Your task to perform on an android device: To fix my window hinges, I want to search for a hammer drill machine on the DHgate app. 
Image 0: 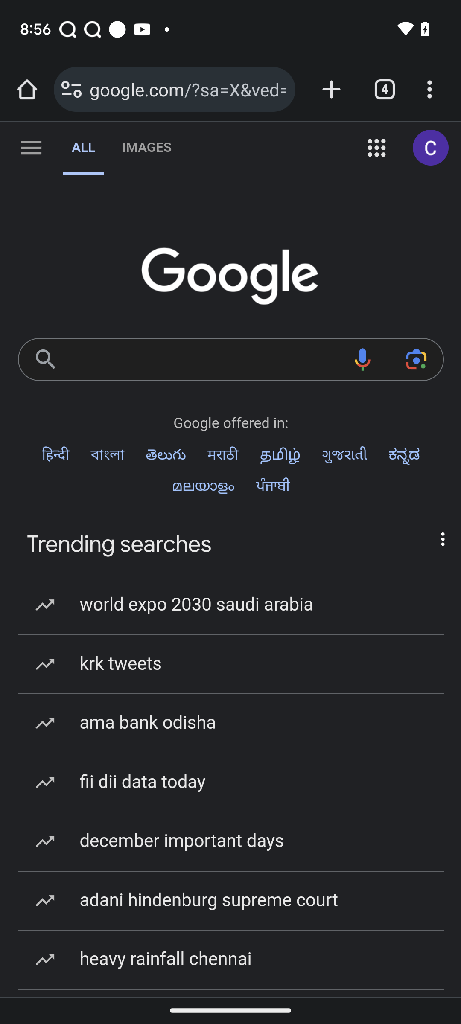
Open Dhgate app
Step 0: open app "DHgate"
Image 1: 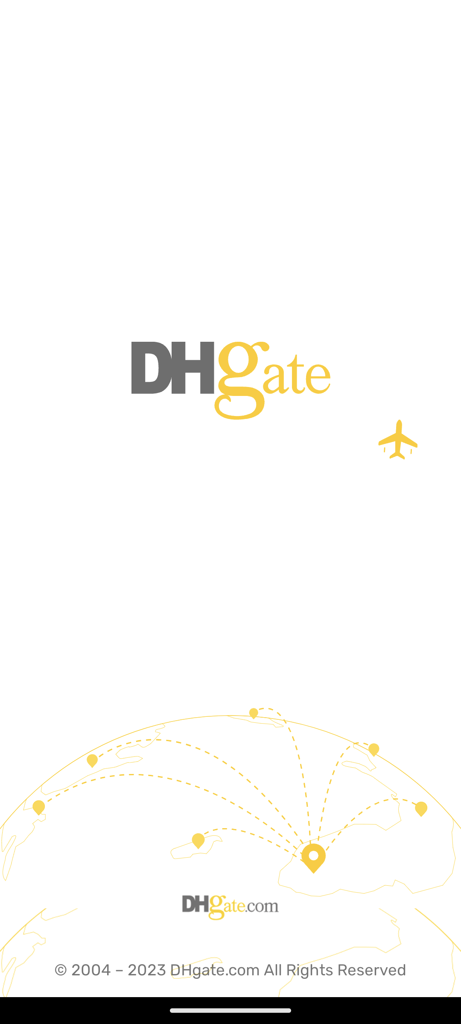
Open Dhgate app
Step 1: wait
Image 2: 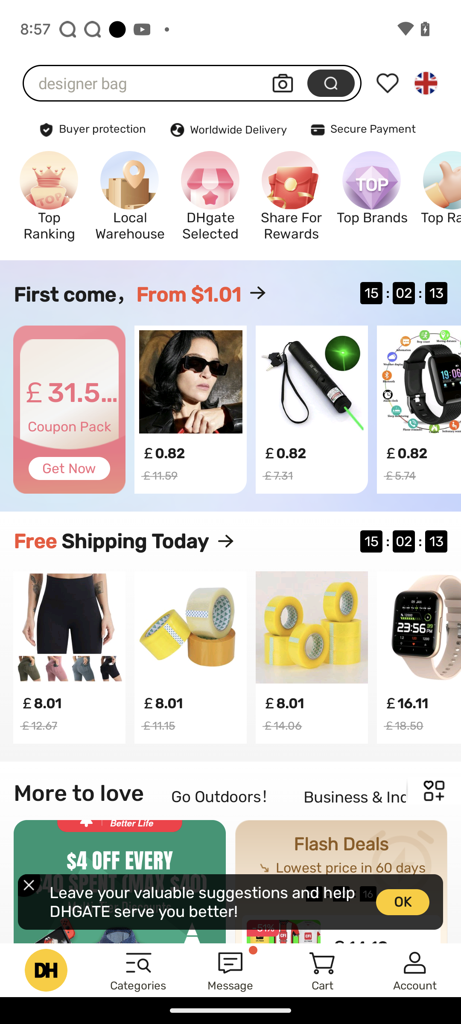
Click on the search bar at the top of the screen
Step 2: click (147, 83)
Image 3: 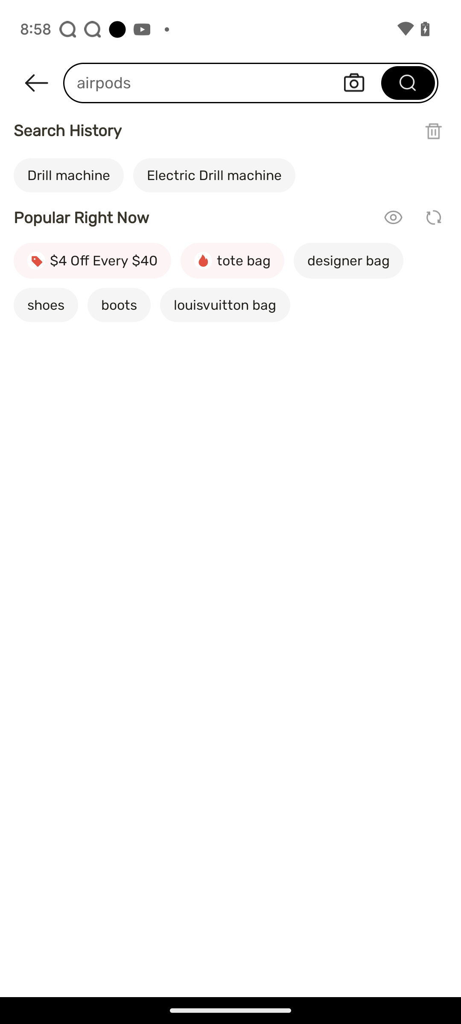
Enter text as hammer drill machine
Step 3: type "Hammer drill machine"
Image 4: 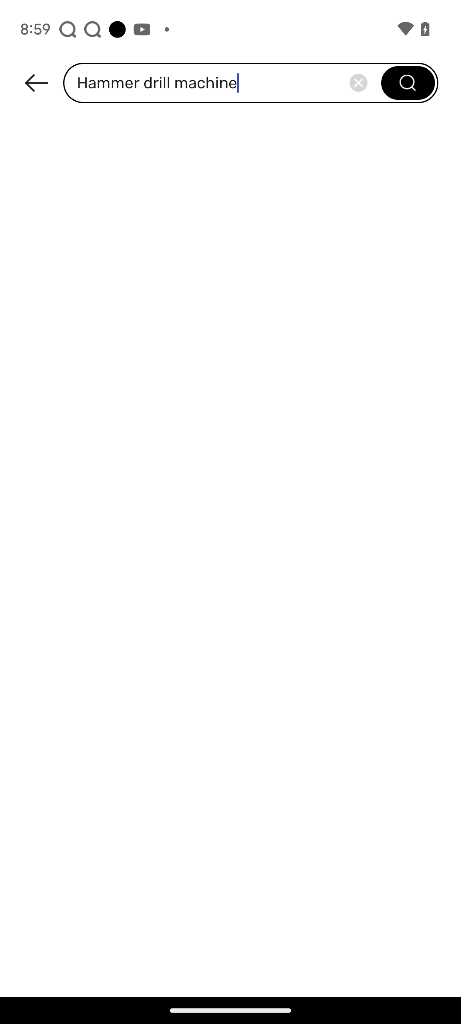
Enter text as hammer drill machine
Step 4: type "Hammer drill machine"
Image 5: 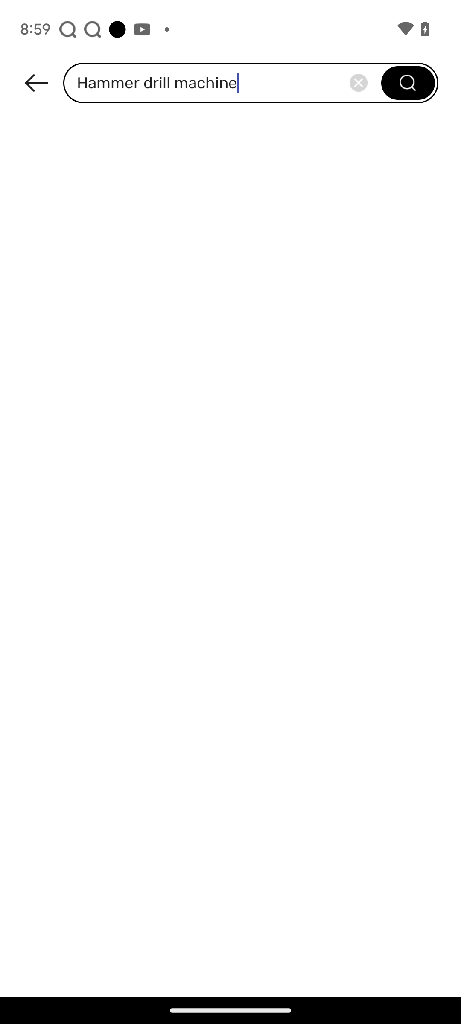
Click on the search icon
Step 5: click (251, 83)
Image 6: 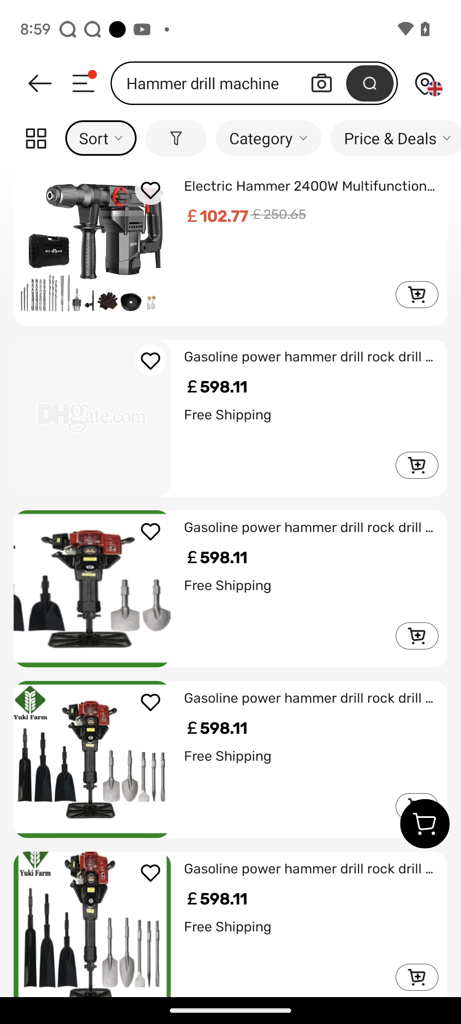
Click on the search icon
Step 6: wait